Your task to perform on an android device: Add the amul mozzarella and cheddar diced cheese blend to the cart on the Jiomart app.
Image 0: 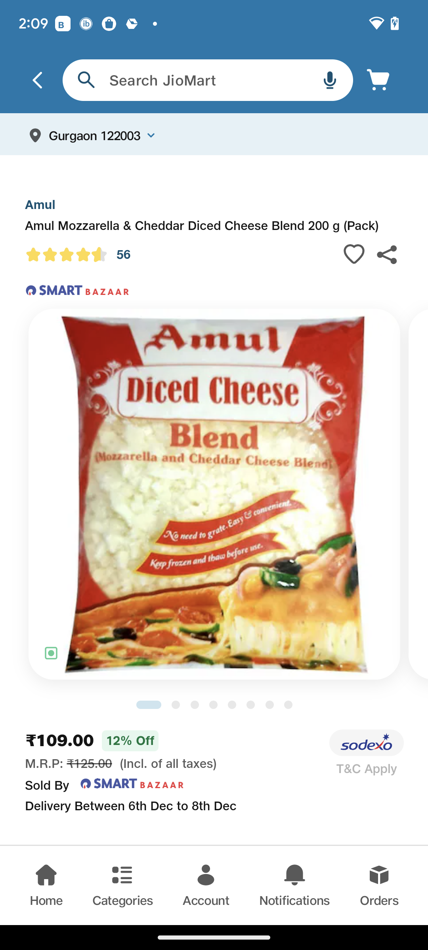
Scroll up
Step 0: scroll down
Image 1: 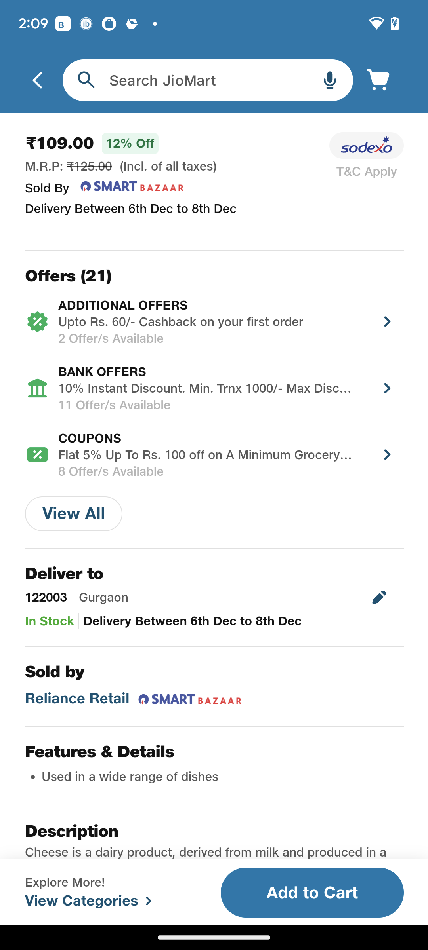
Click on add to cart at the bottom right corner of the screen.
Step 1: click (312, 893)